Your task to perform on an android device: Open Urban Ladder app, Read the review of the Oslo Engineered Wood Bedside Table in White Finish
Image 0: 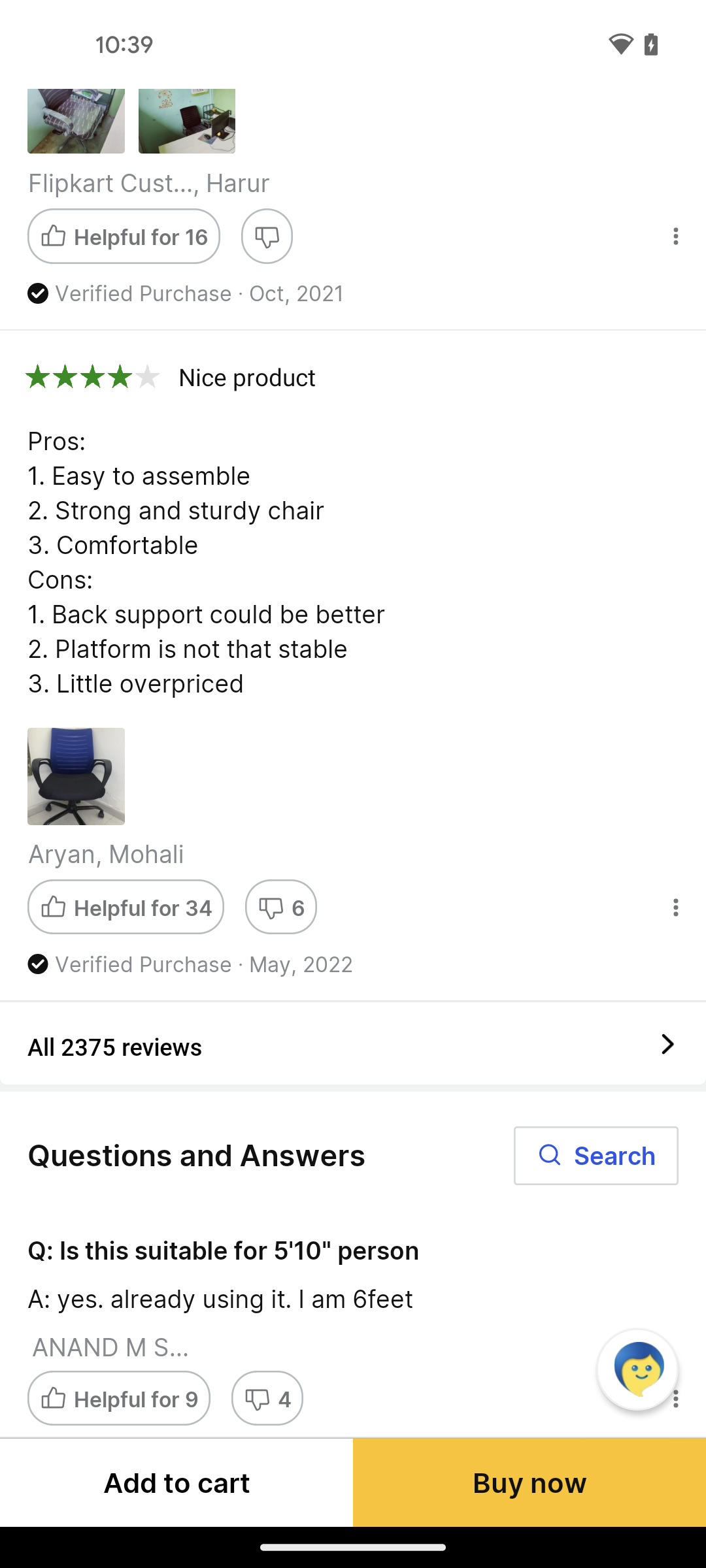
Open Urban Ladder app
Step 0: open app "Urban Ladder"
Image 1: 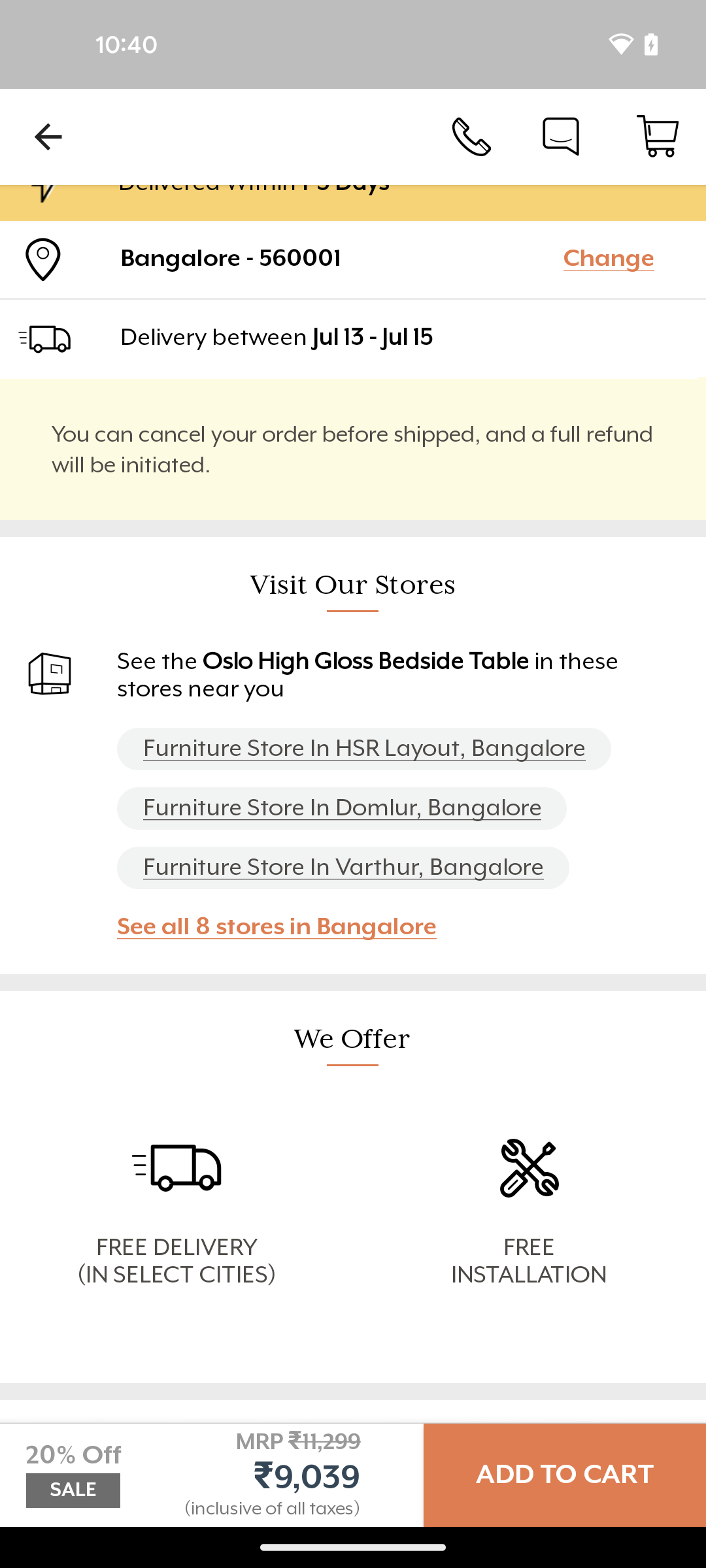
Scroll down to view review section
Step 1: scroll down
Image 2: 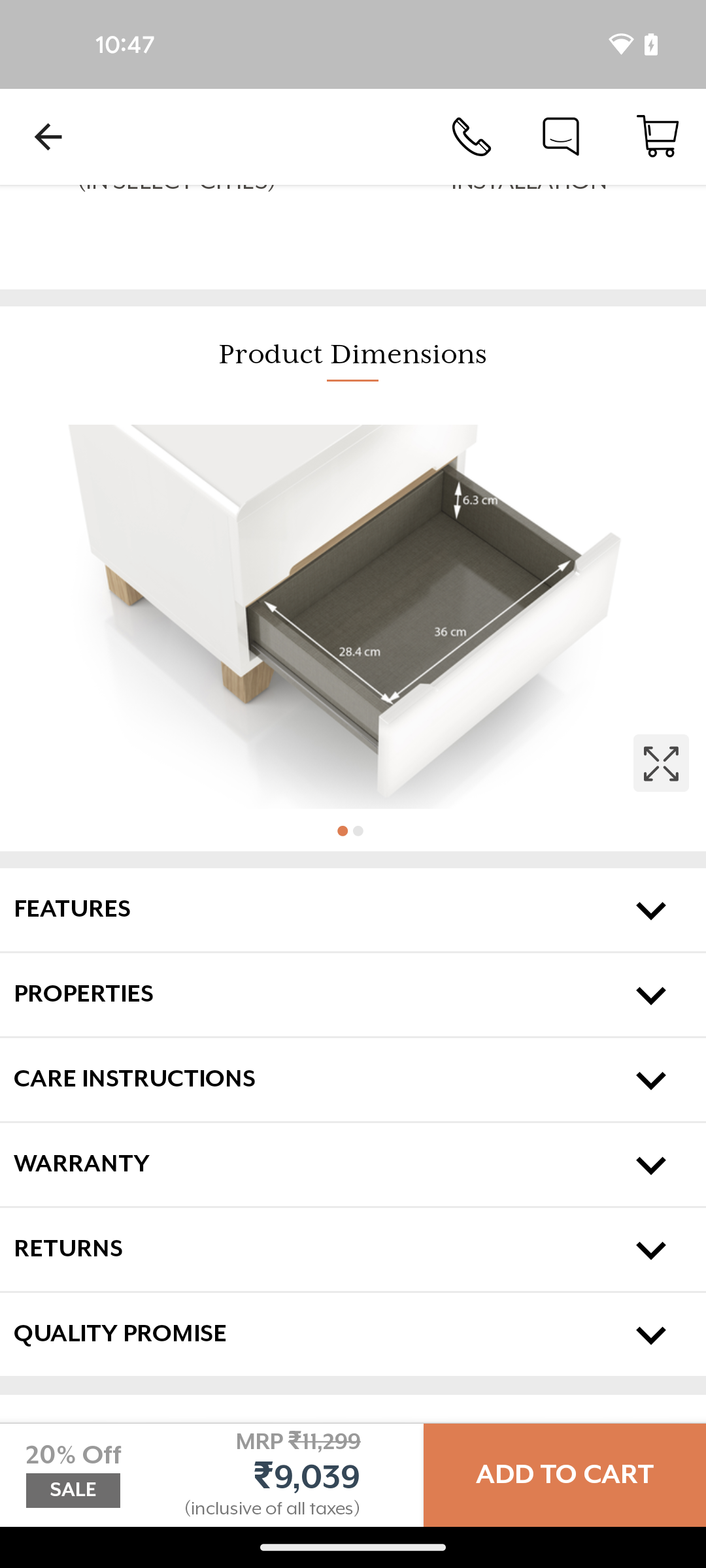
Scroll down to view review section
Step 2: scroll down
Image 3: 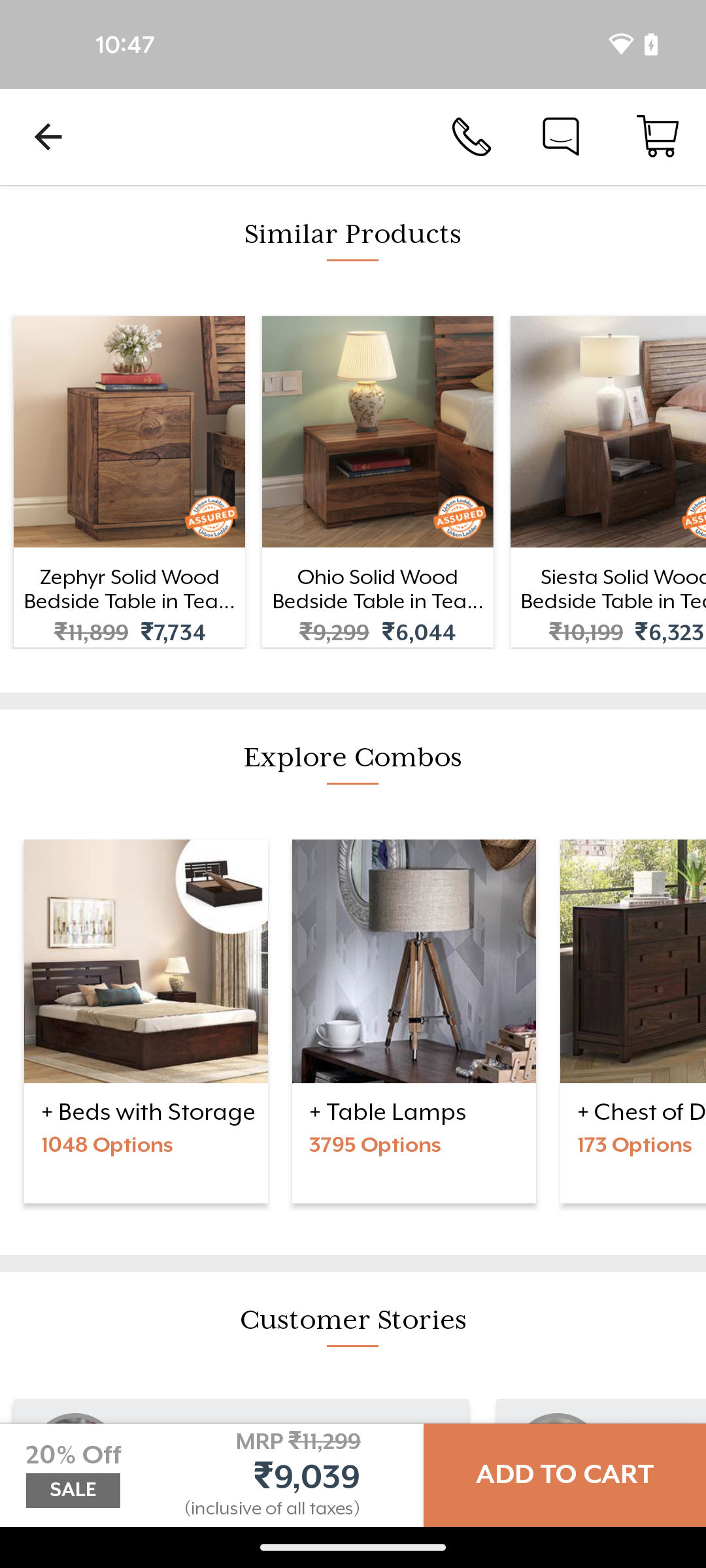
Scroll down to view review section
Step 3: scroll down